Your task to perform on an android device: I want to buy a pair of 42-size formal shoes, so search for 42-size formal shoes for me in the ZARA app.
Image 0: 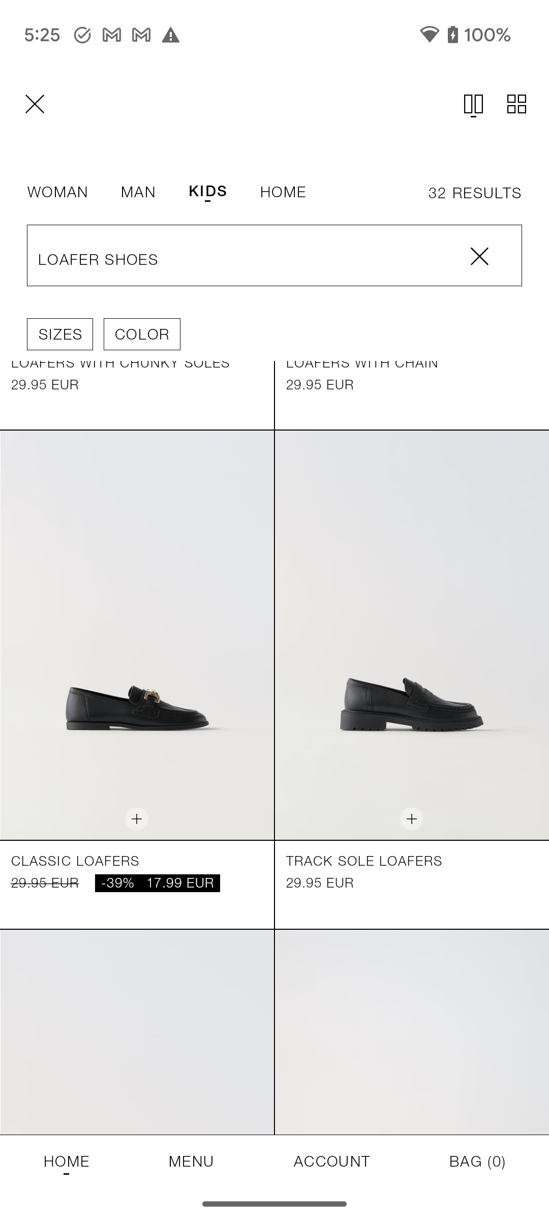
Click on the cross icon of the search bar to clear the search bar.
Step 0: click (274, 255)
Image 1: 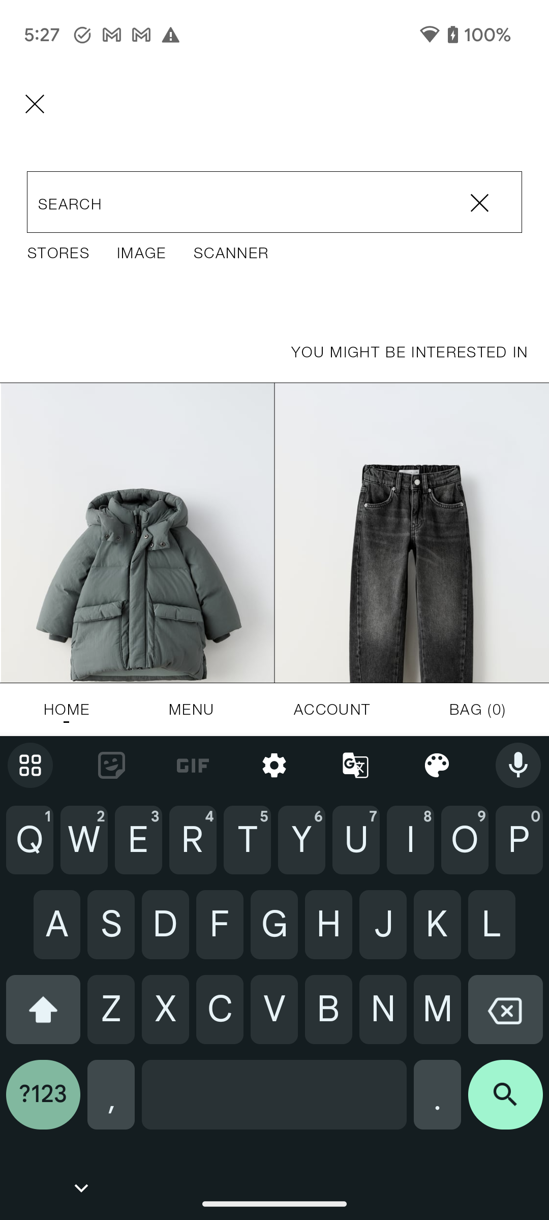
Type Formal shoes in the search bar.
Step 1: type "Formal shoes"
Image 2: 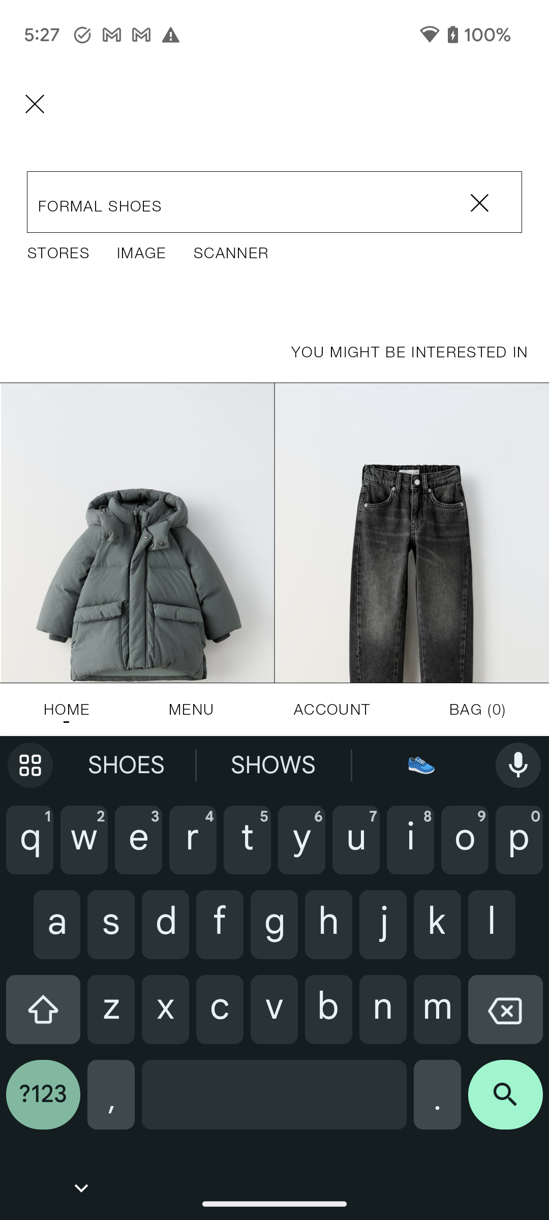
Click on the search icon at the bottom right corner of the screen to view the search result.
Step 2: click (505, 1103)
Image 3: 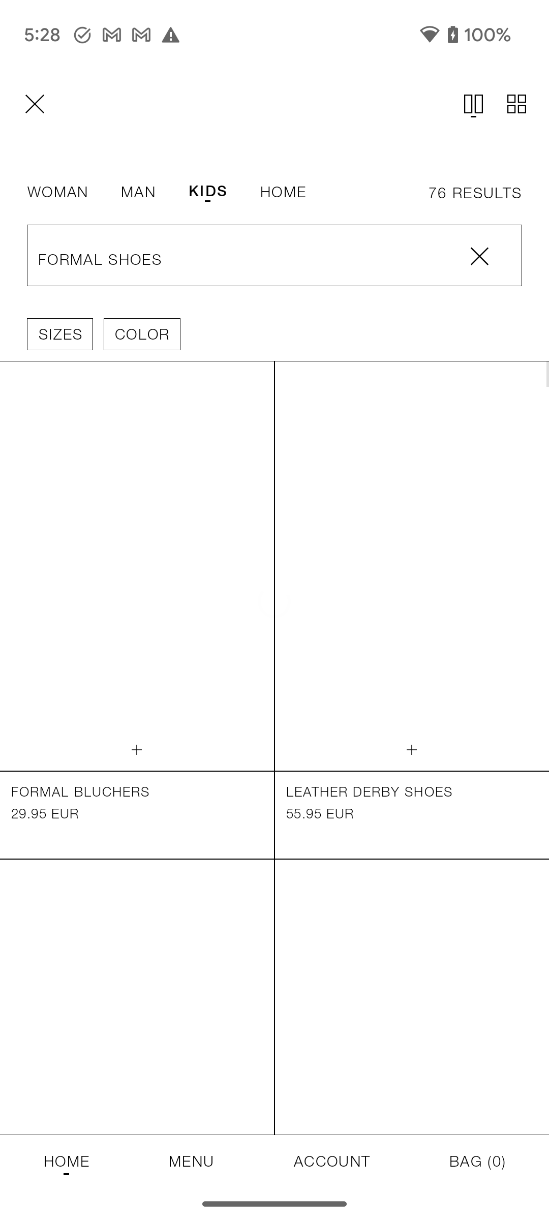
Click on the search icon at the bottom right corner of the screen to view the search result.
Step 3: wait
Image 4: 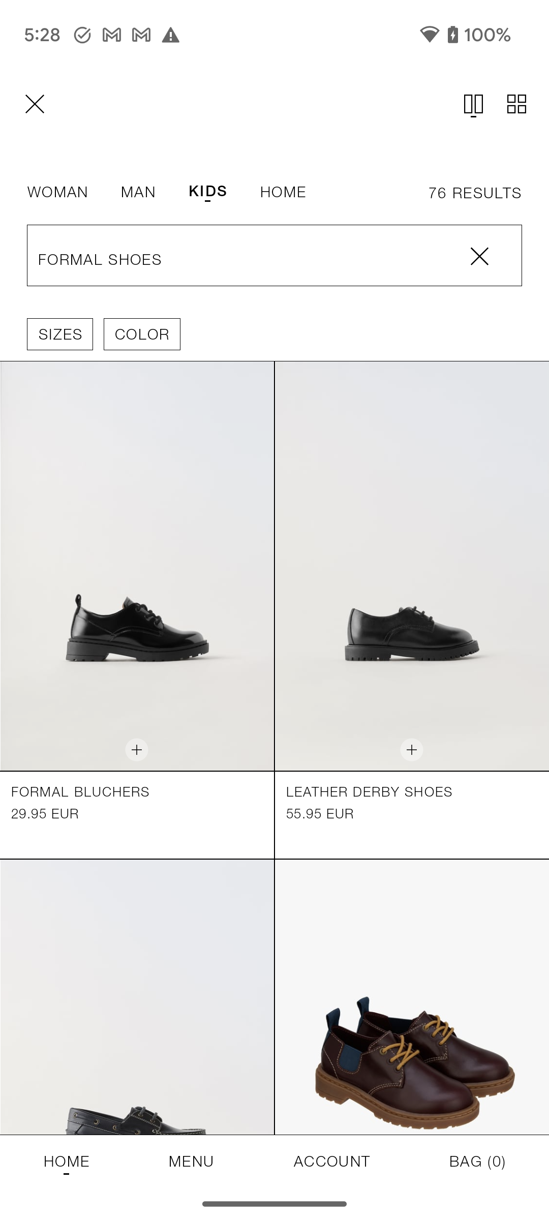
Click on the size tab to select the shoe size.
Step 4: click (59, 334)
Image 5: 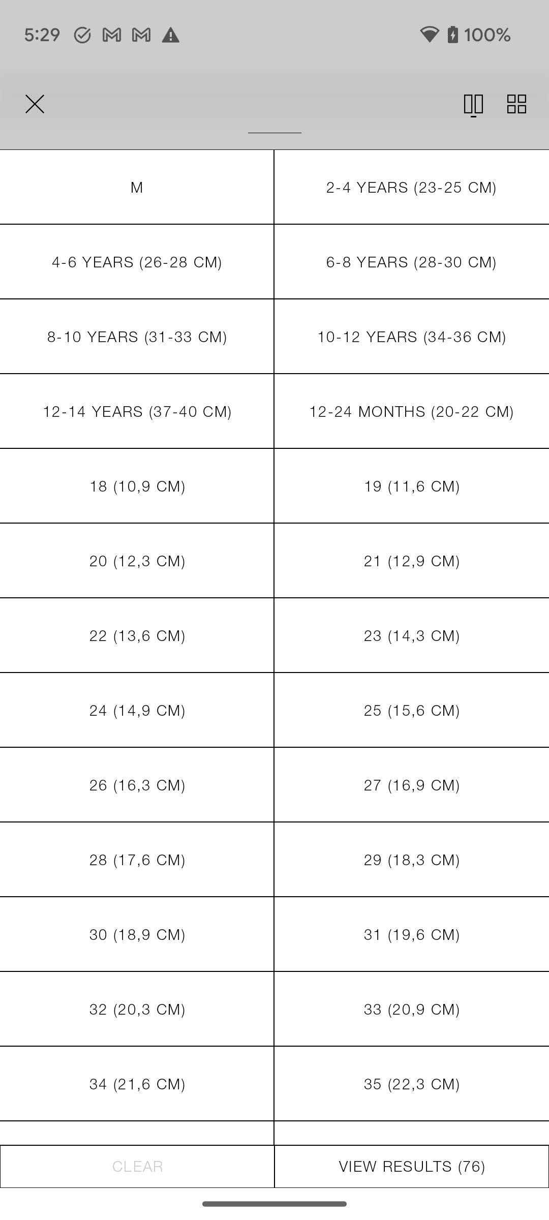
Scroll up to view more sizes of the shoes.
Step 5: scroll down
Image 6: 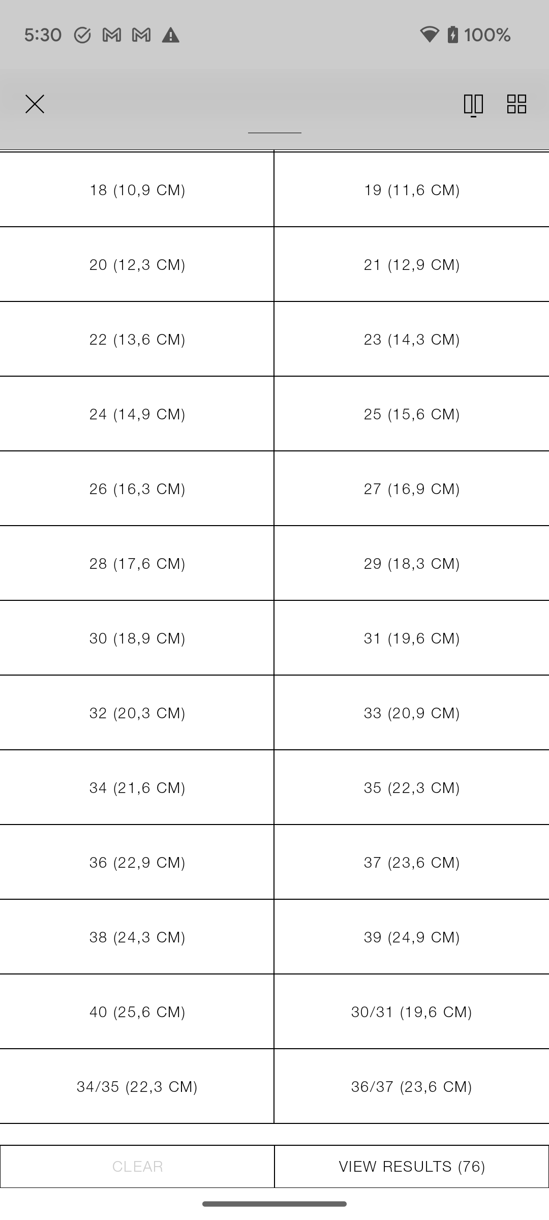
Click on the 40 (25,6) tab to select the shoe size.
Step 6: click (137, 1012)
Image 7: 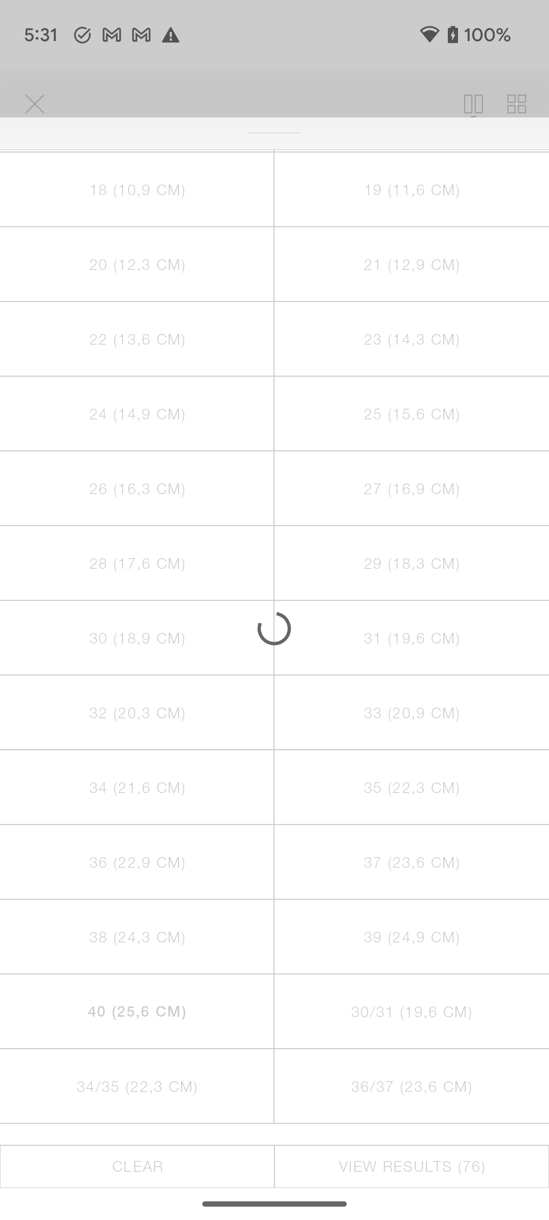
Click on the 40 (25,6) tab to select the shoe size.
Step 7: wait
Image 8: 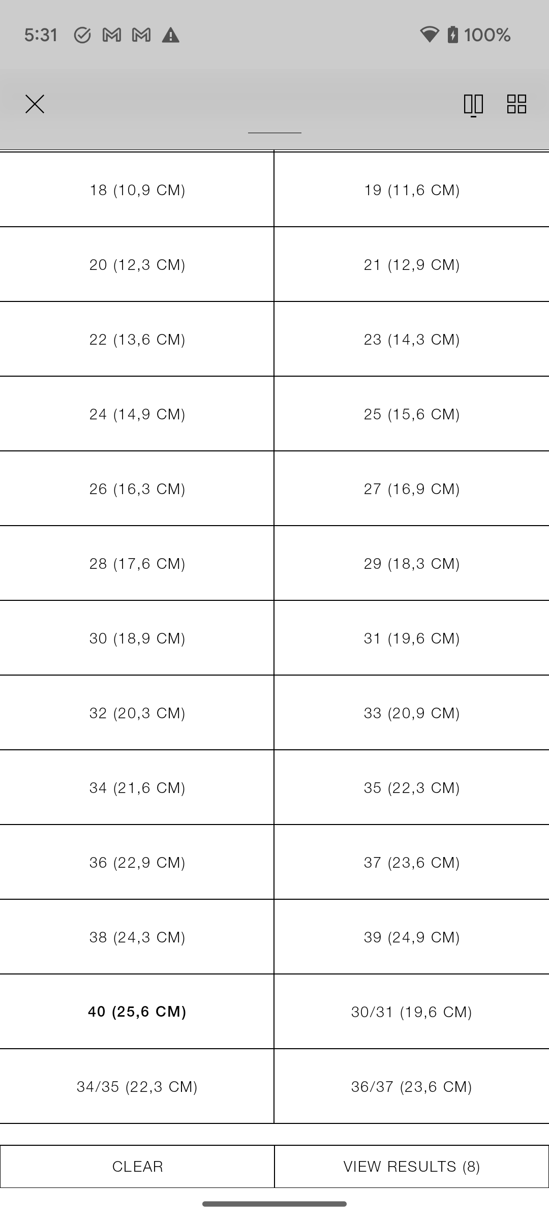
Click on the View Result button at the bottom right corner of the screen to view shoes.
Step 8: click (412, 1167)